Your task to perform on an android device: I would very much like to make a playlist called Wedding Dresses and Make-up Ideas and include all the related videos in that playlist. In the YouTube app, make a playlist named wedding dresses and make-up ideas.
Image 0: 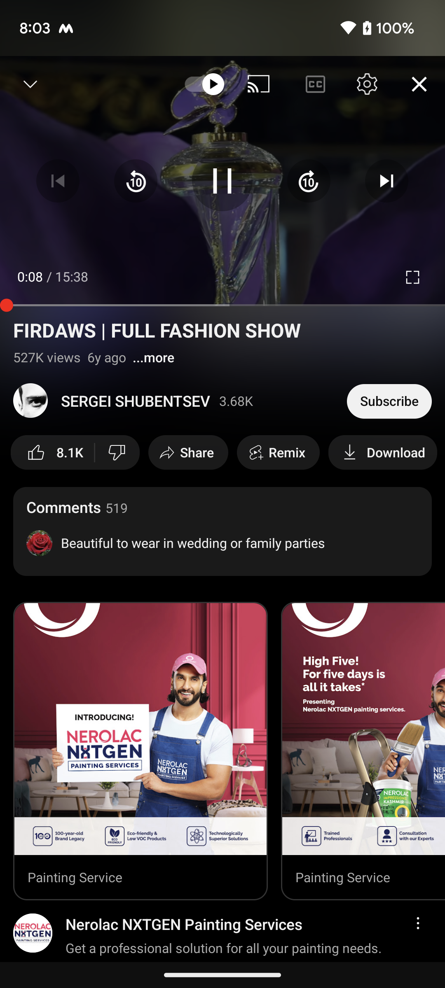
Swipe from right to left on the right hand corner of the screen.
Step 0: scroll right
Image 2: 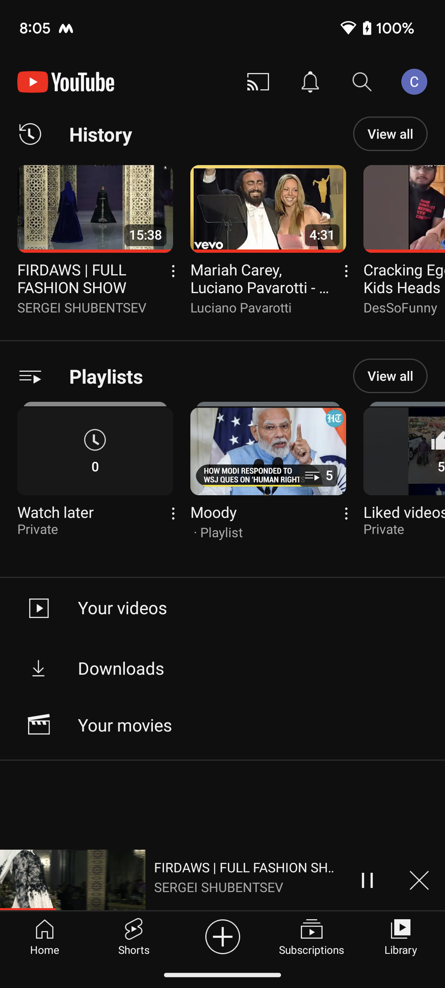
Click on the view all option in the playlist section on the right side of the screen.
Step 2: click (390, 375)
Image 3: 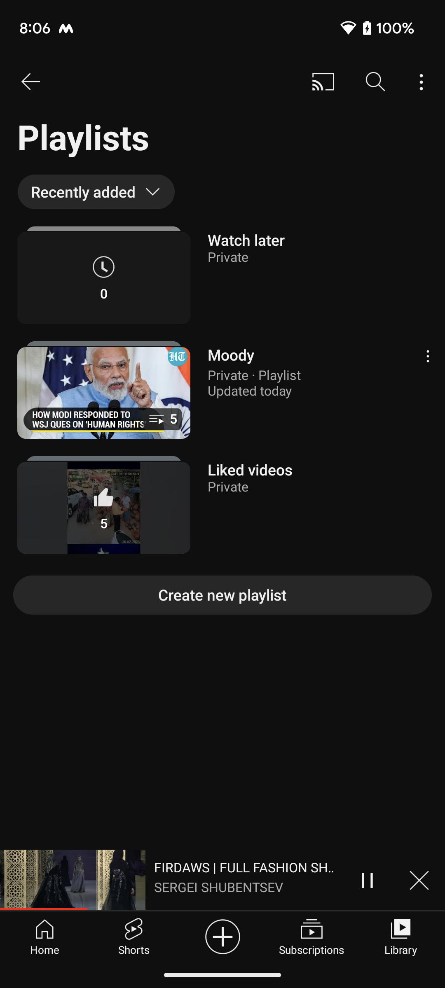
Click on the create new playlist option on the screen.
Step 3: click (222, 594)
Image 4: 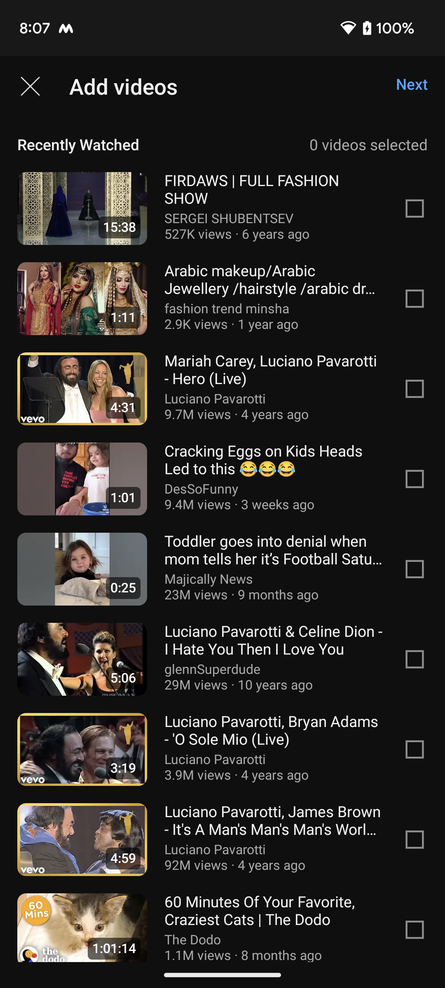
Select the first two videos by clicking on the check boxes on the right side of the screen.
Step 4: click (222, 208)
Image 5: 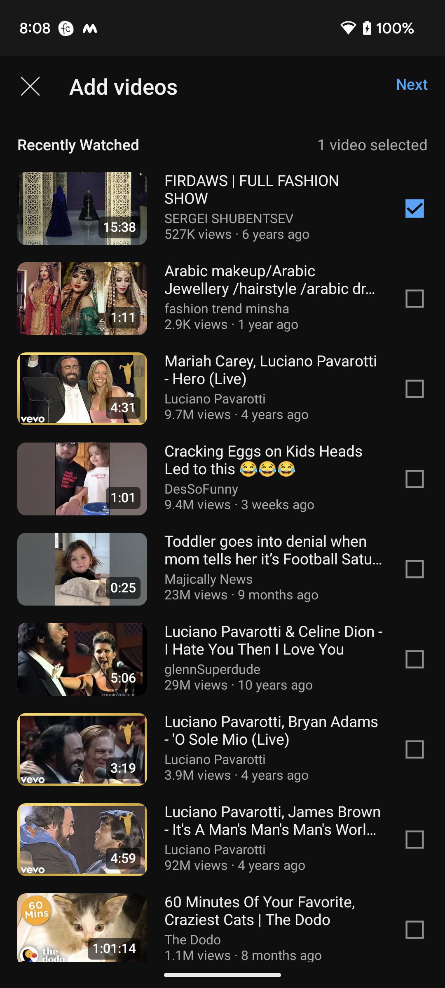
Select the first two videos by clicking on the check boxes on the right side of the screen.
Step 5: click (222, 298)
Image 6: 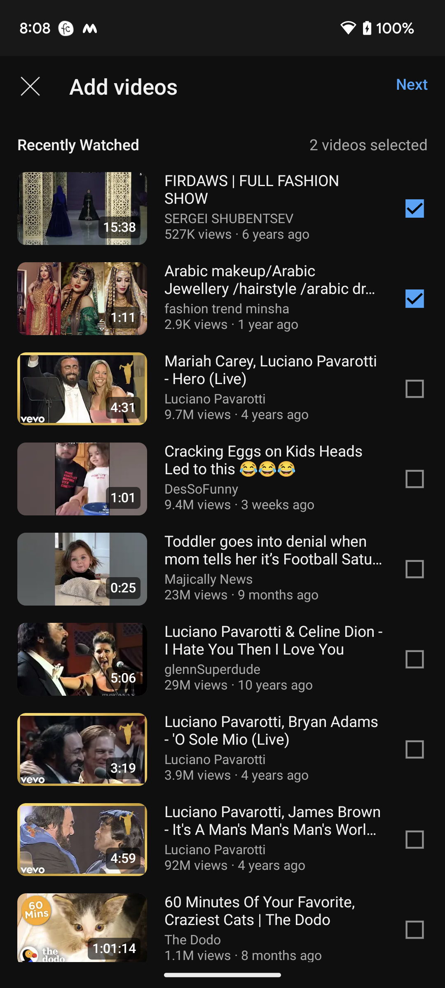
Click on the next option at the top right corner of the screen.
Step 6: click (412, 84)
Image 7: 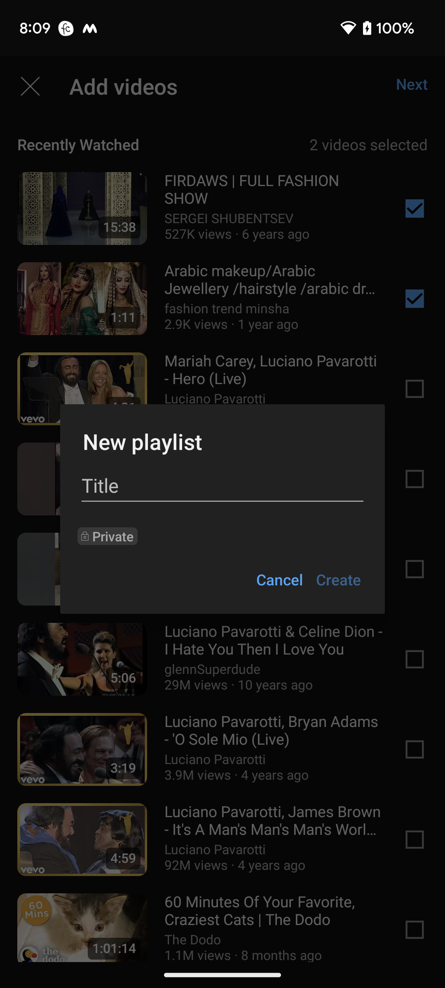
Click on the title option on the pop-up screen.
Step 7: click (222, 486)
Image 8: 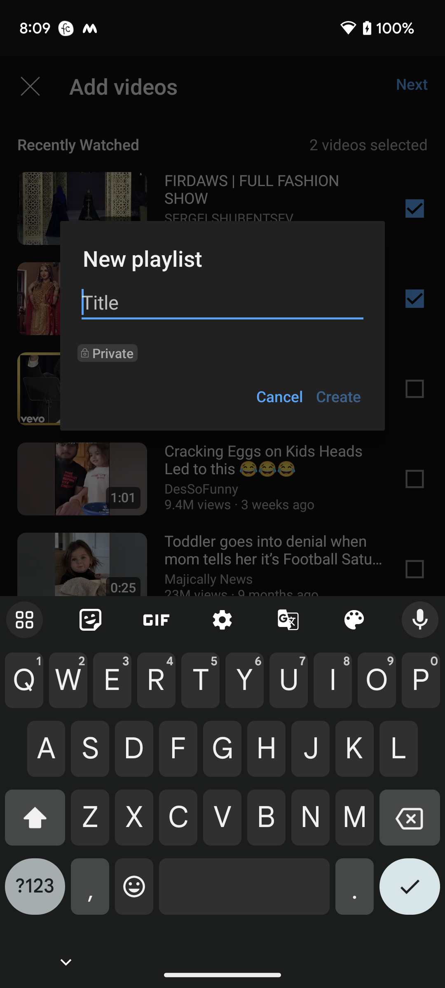
Type wedding dresses and makeup ideas as the title of the playlist.
Step 8: type "wedding dresses and makeup ideas"
Image 9: 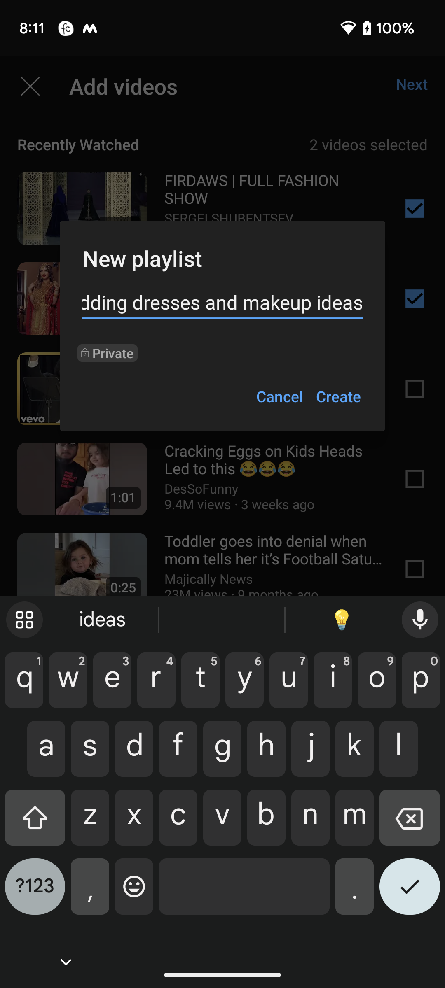
Click on the create option at the bottom right corner of the pop-up screen.
Step 9: click (338, 396)